Your task to perform on an android device: Go to the SideChef app and browse for the Stew Chicken recipe in the Asian category.
Image 0: 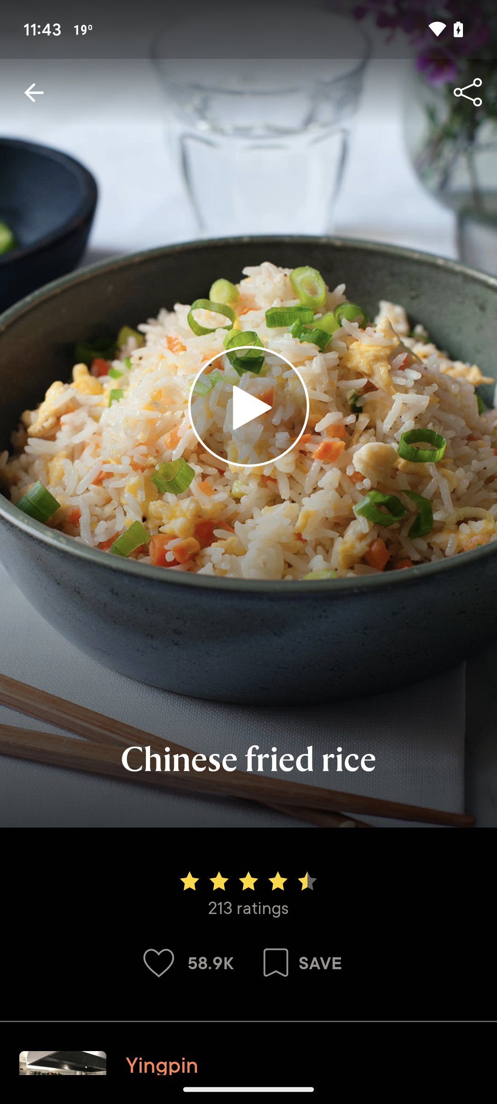
Open SideChef app
Step 0: open app "SideChef"
Image 1: 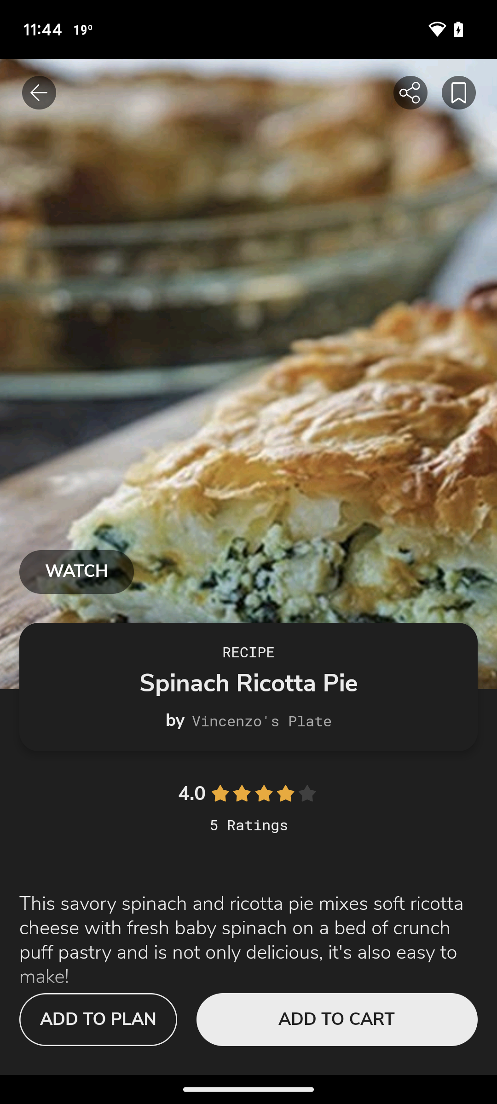
Go back to the previous screen
Step 1: press back button
Image 2: 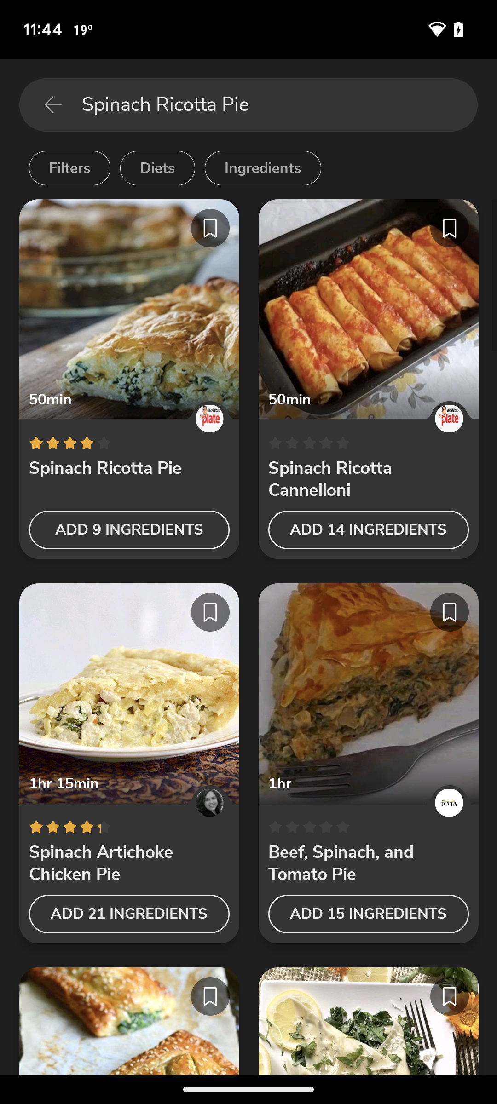
Go back to the previous screen
Step 2: press back button
Image 3: 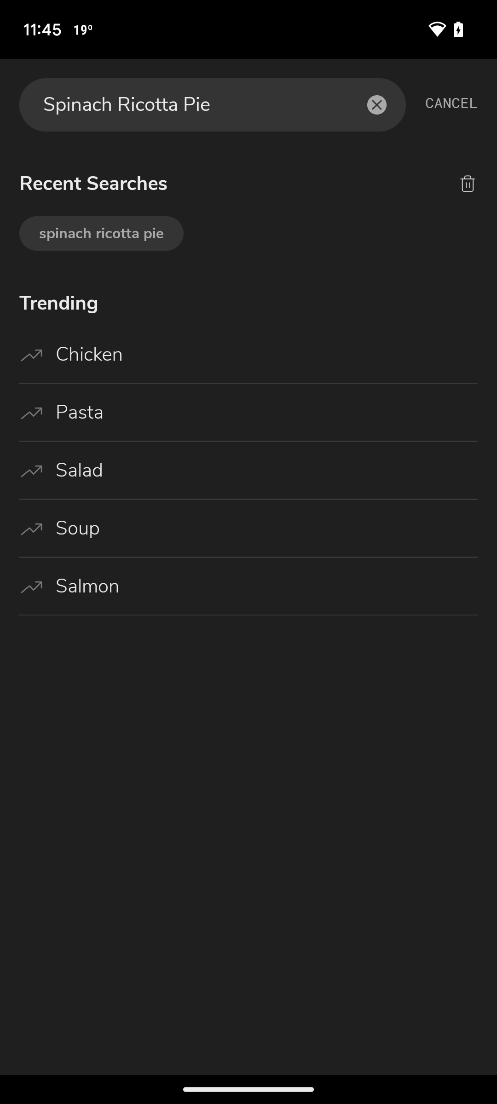
Go back to the previous screen
Step 3: press back button
Image 4: 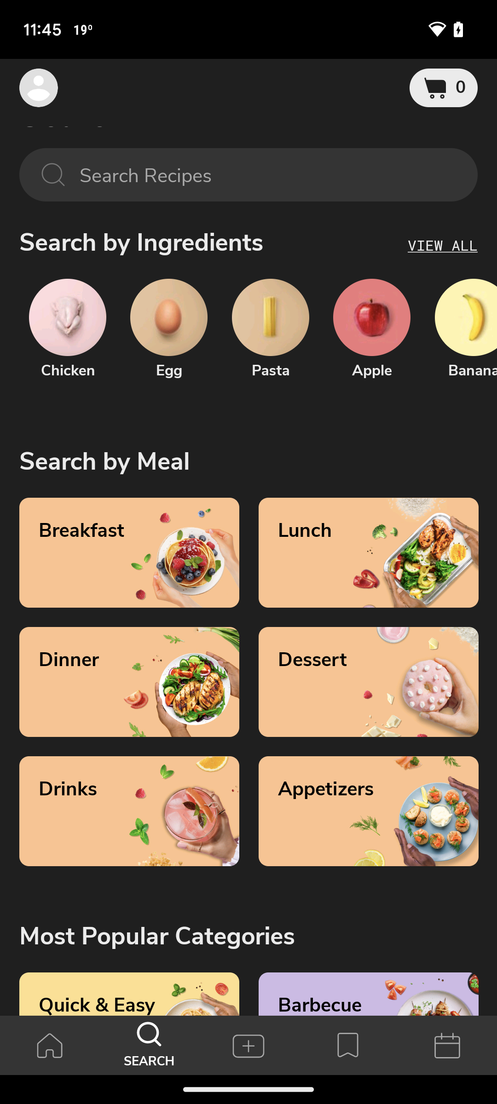
Swipe up to see the Asian category
Step 4: scroll down
Image 5: 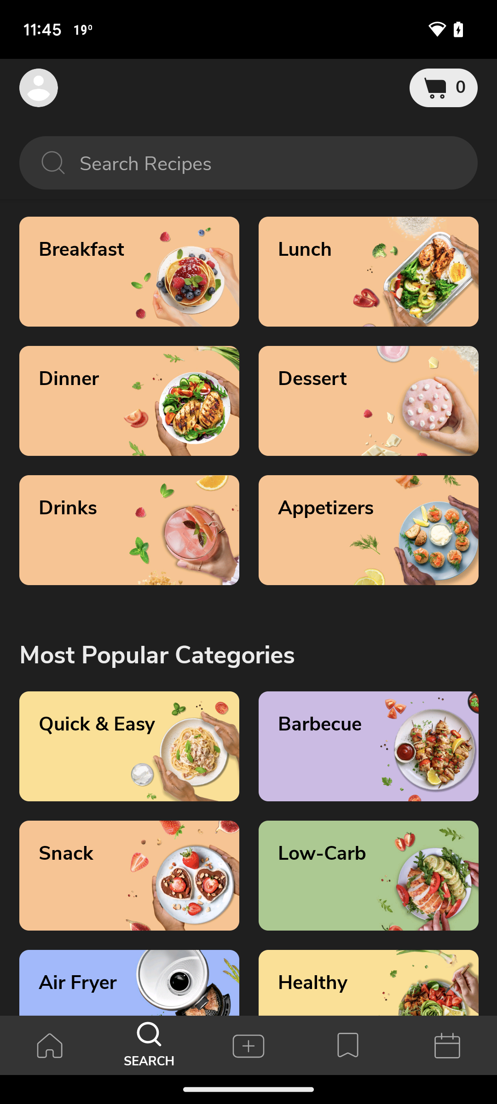
Swipe up to see the Asian category
Step 5: scroll down
Image 6: 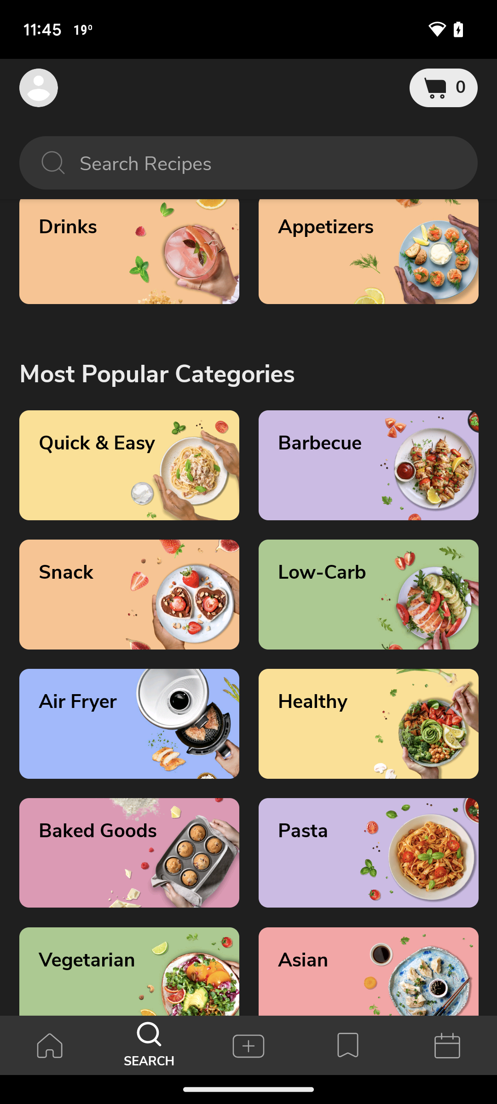
Click on the Asian category
Step 6: click (369, 971)